Your task to perform on an android device: In Salvador, I intend to spend a few days exploring this place. Use the Trovit Homes app to find an apartment for rent.
Image 0: 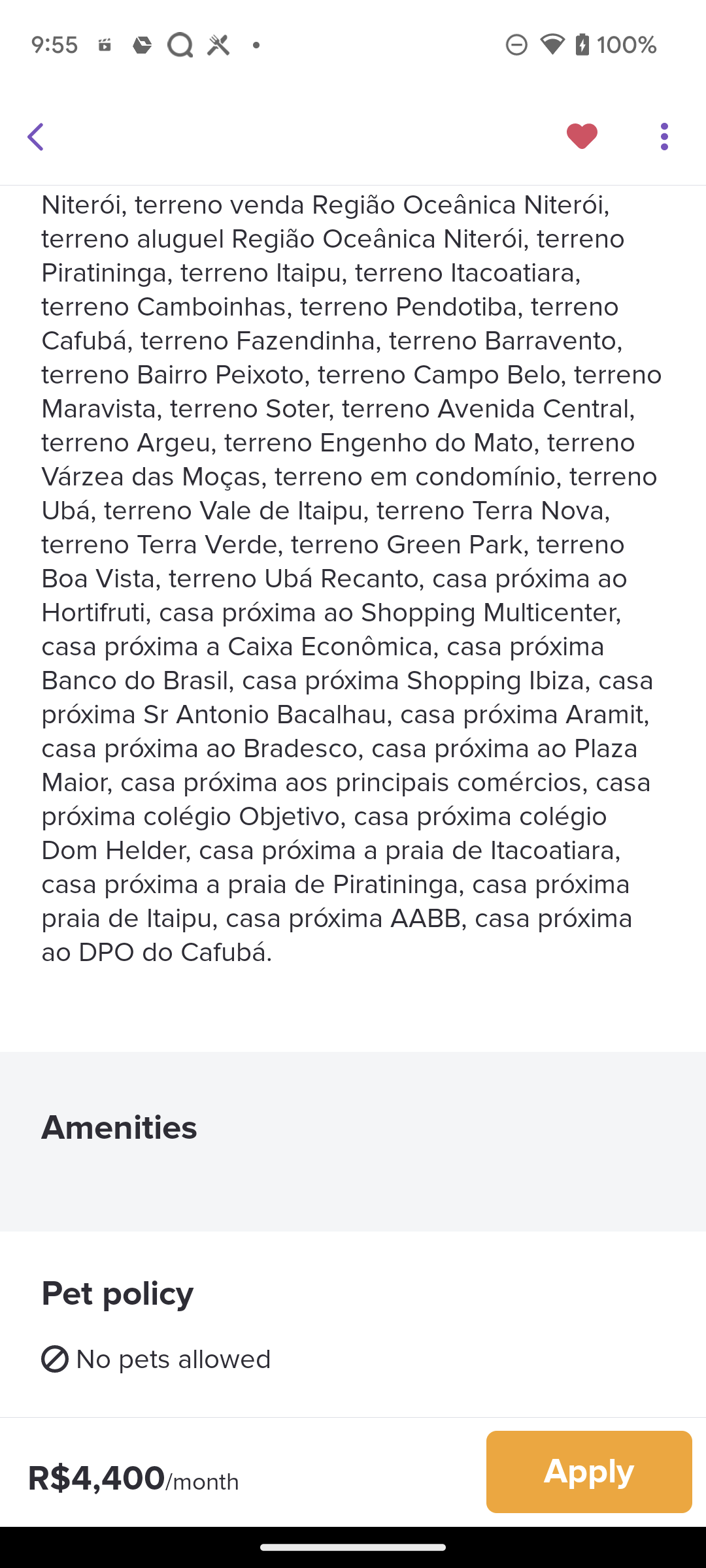
Open Trovit Homes App
Step 0: open app "Trovit Homes"
Image 1: 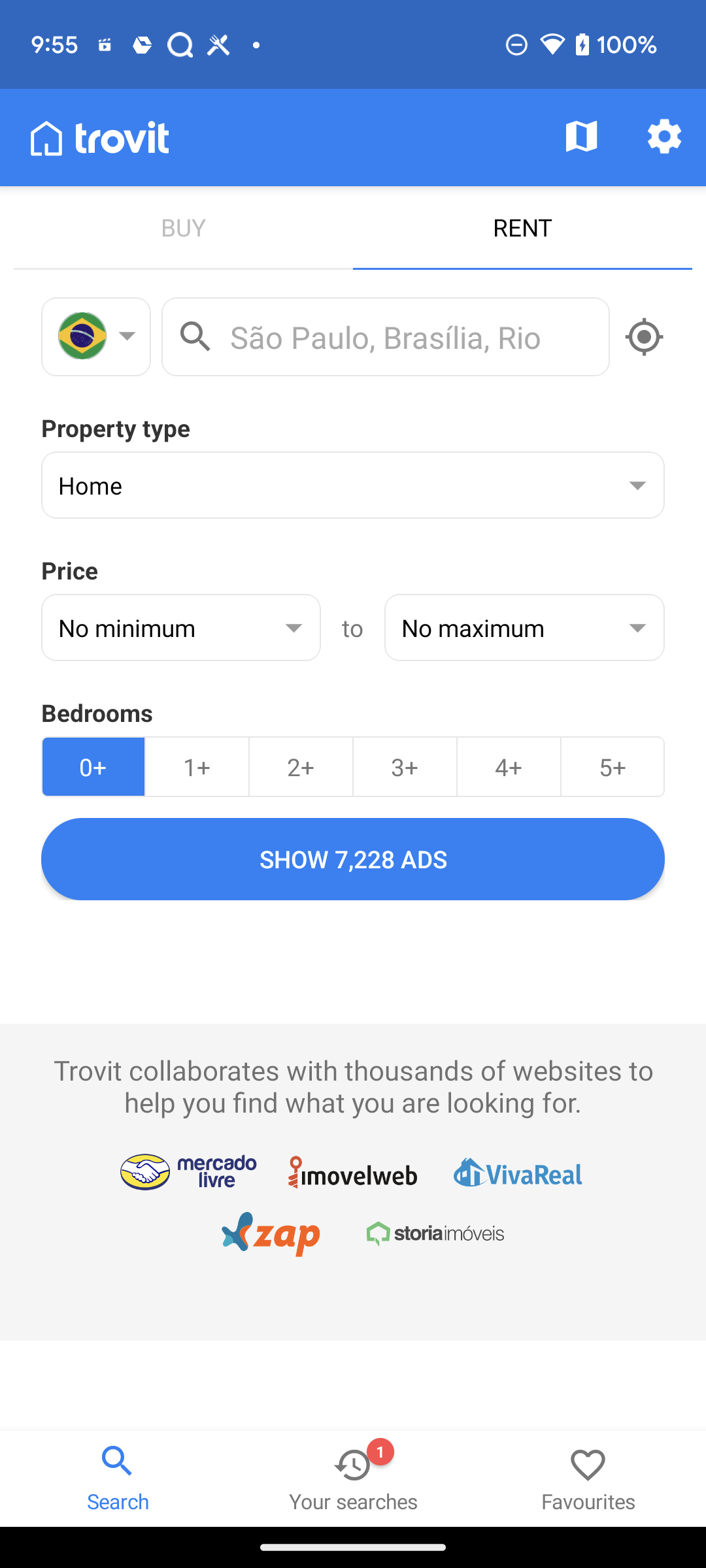
Click on the search bar
Step 1: click (385, 336)
Image 2: 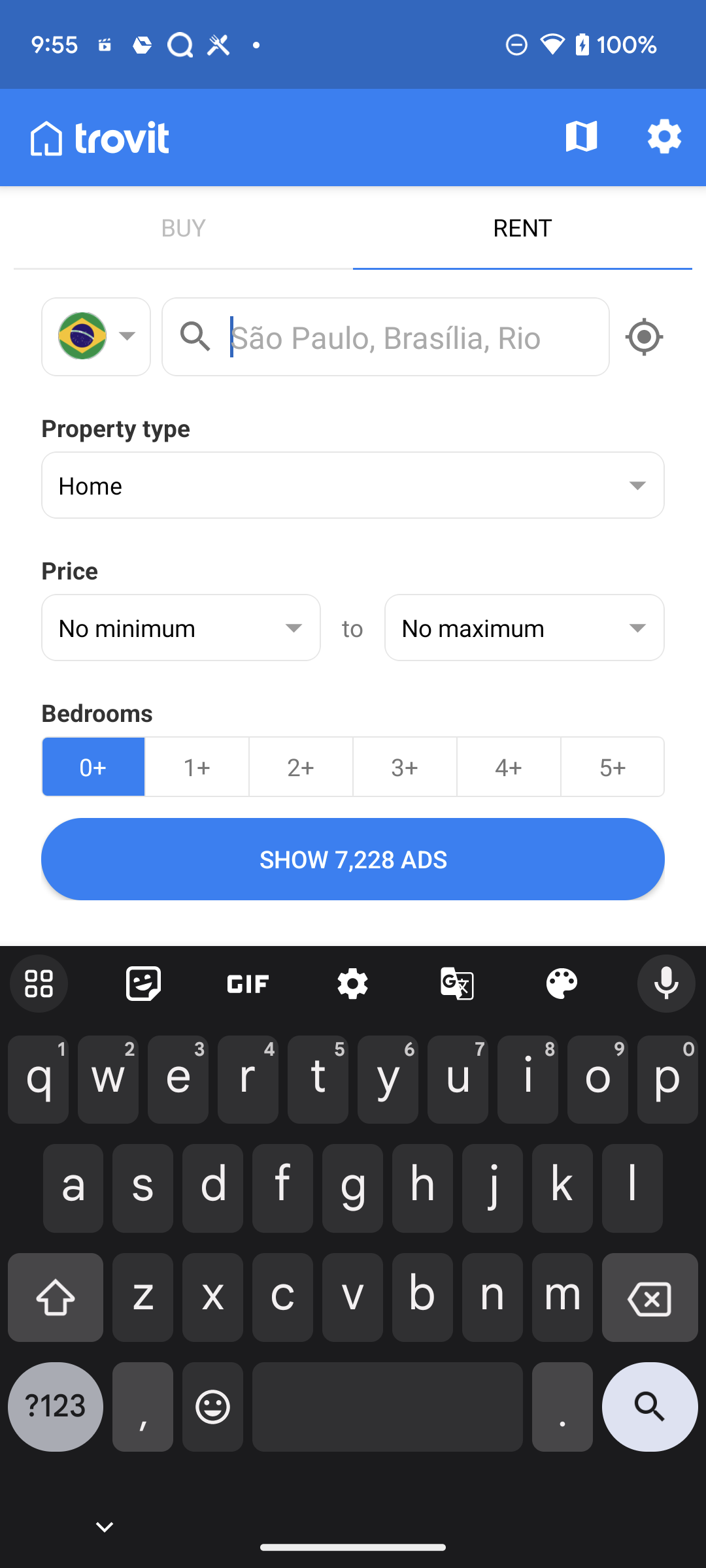
search for Salvador
Step 2: type "Salvador"